Your task to perform on an android device: Find business class from Seattle to Hamburg on Expedia departing September 22, 2023 and returning September 27, 2023 
Image 1: 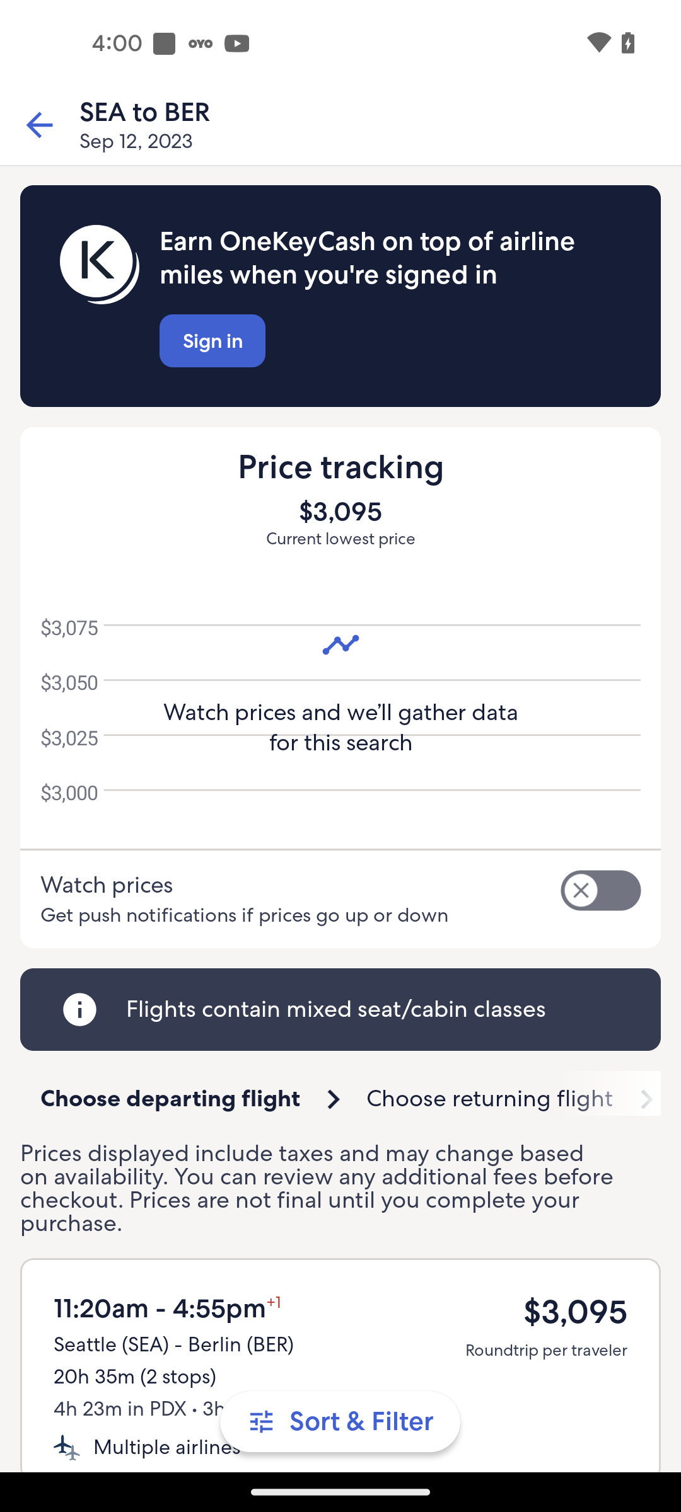
Go back to the Home page of the app
Step 1: press back button
Image 2: 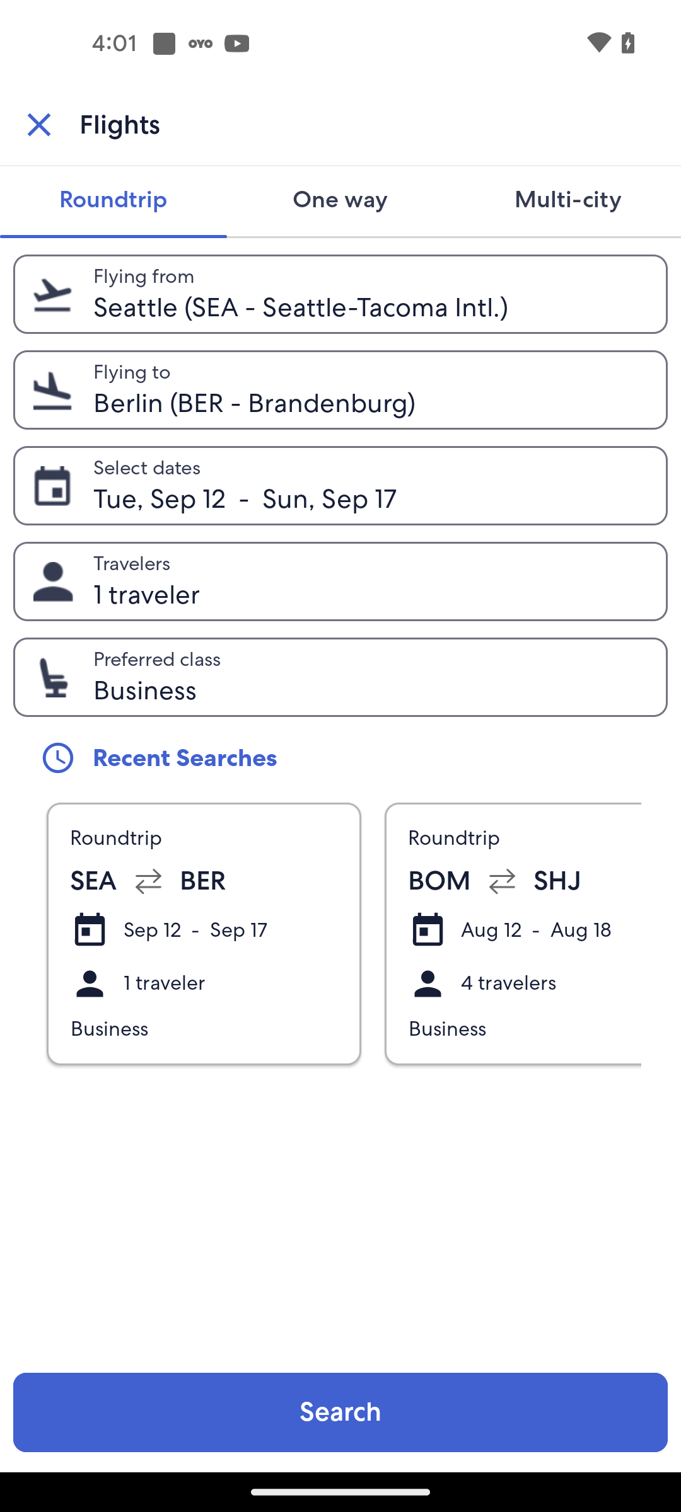
Go to the Arrival city section
Step 2: click (370, 372)
Image 3: 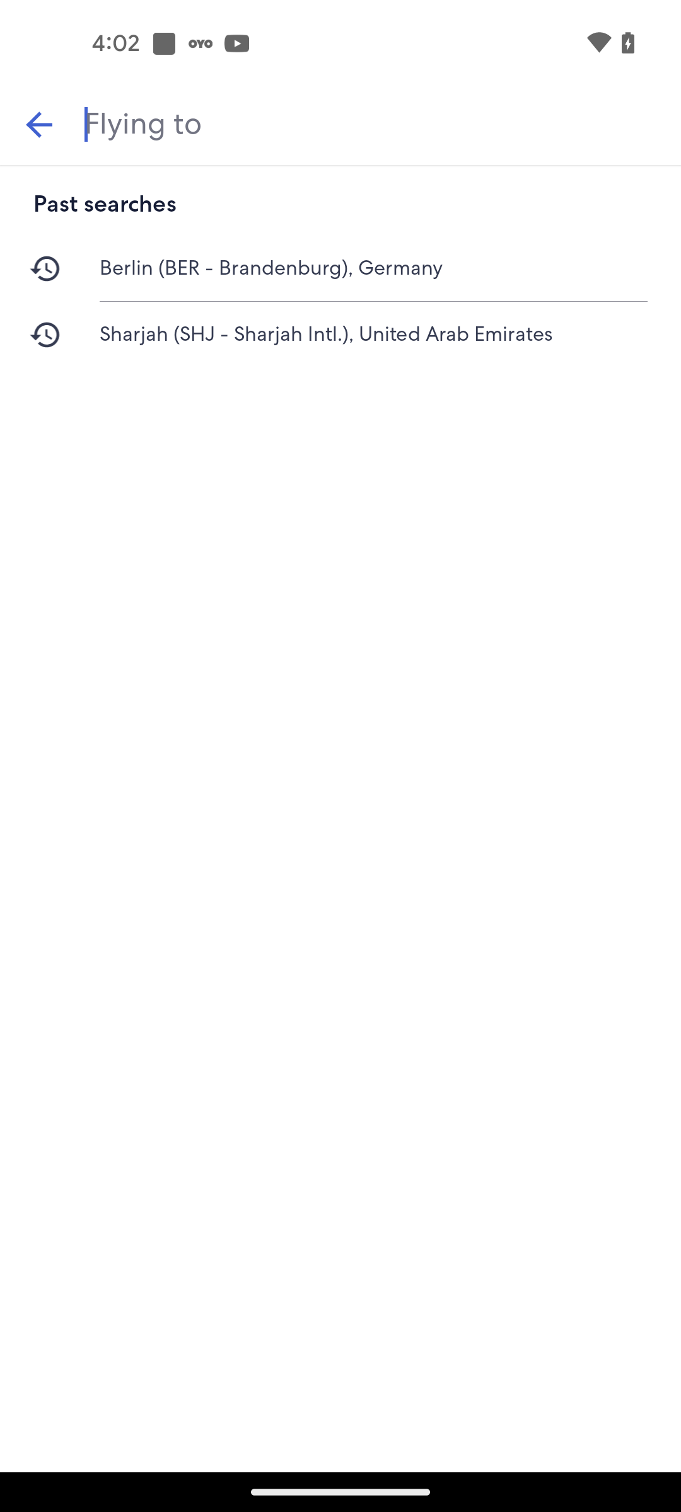
Search for Hamburg city
Step 3: type "Hamburg"
Image 4: 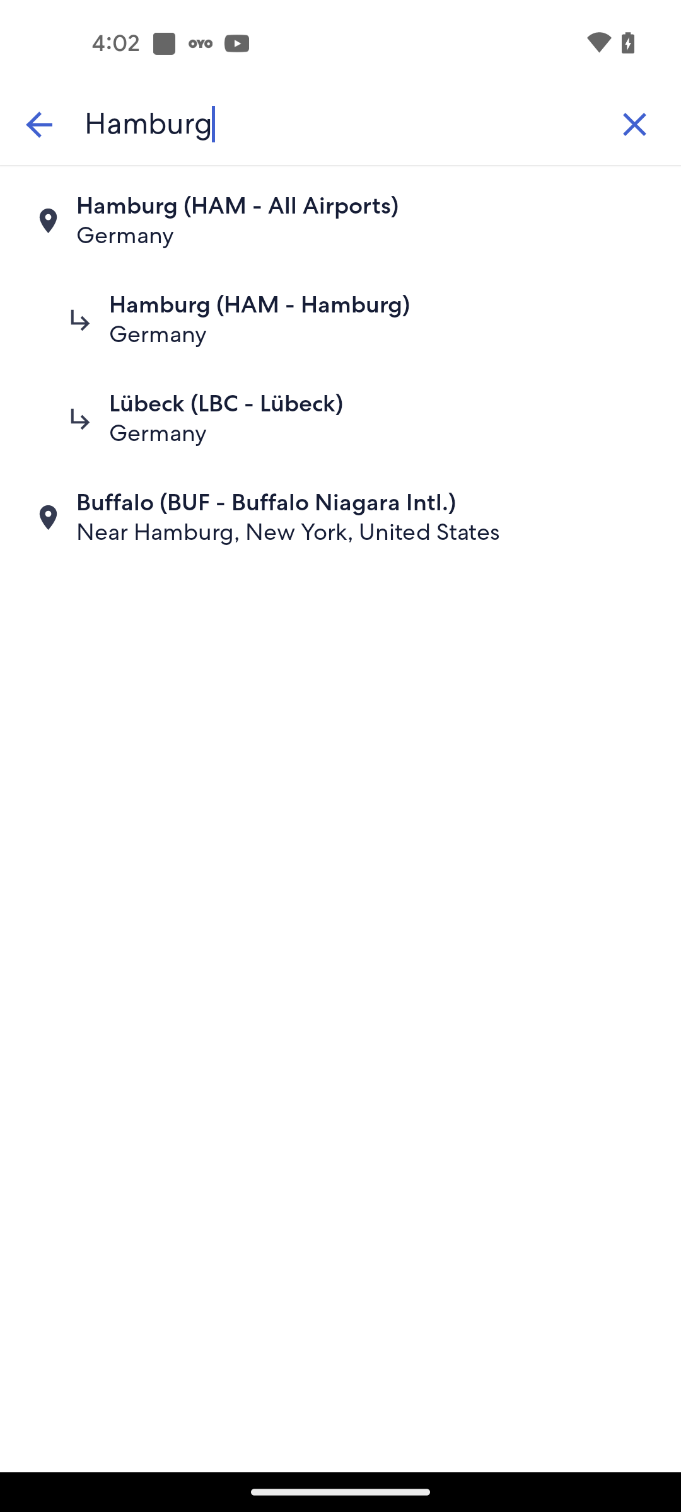
Click on the first search result
Step 4: click (125, 236)
Image 5: 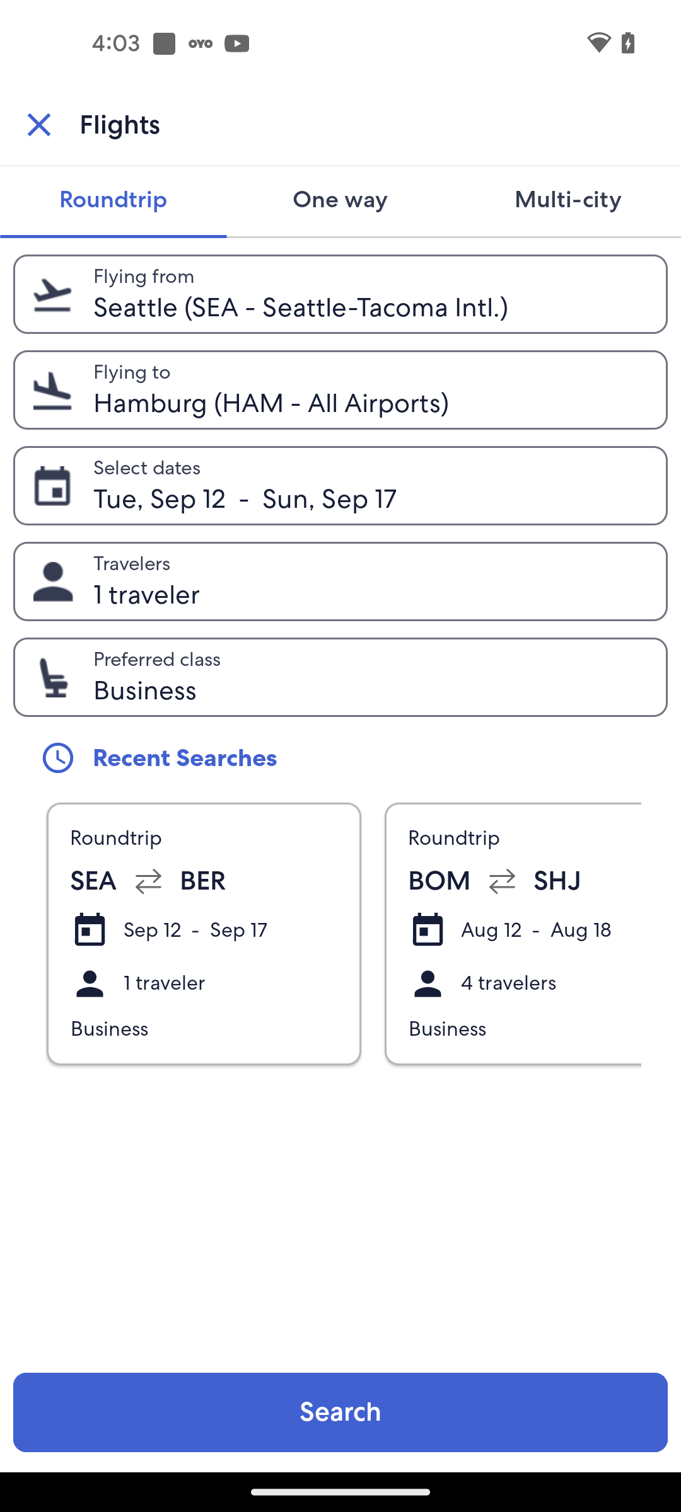
Go to the Date section
Step 5: click (370, 468)
Image 6: 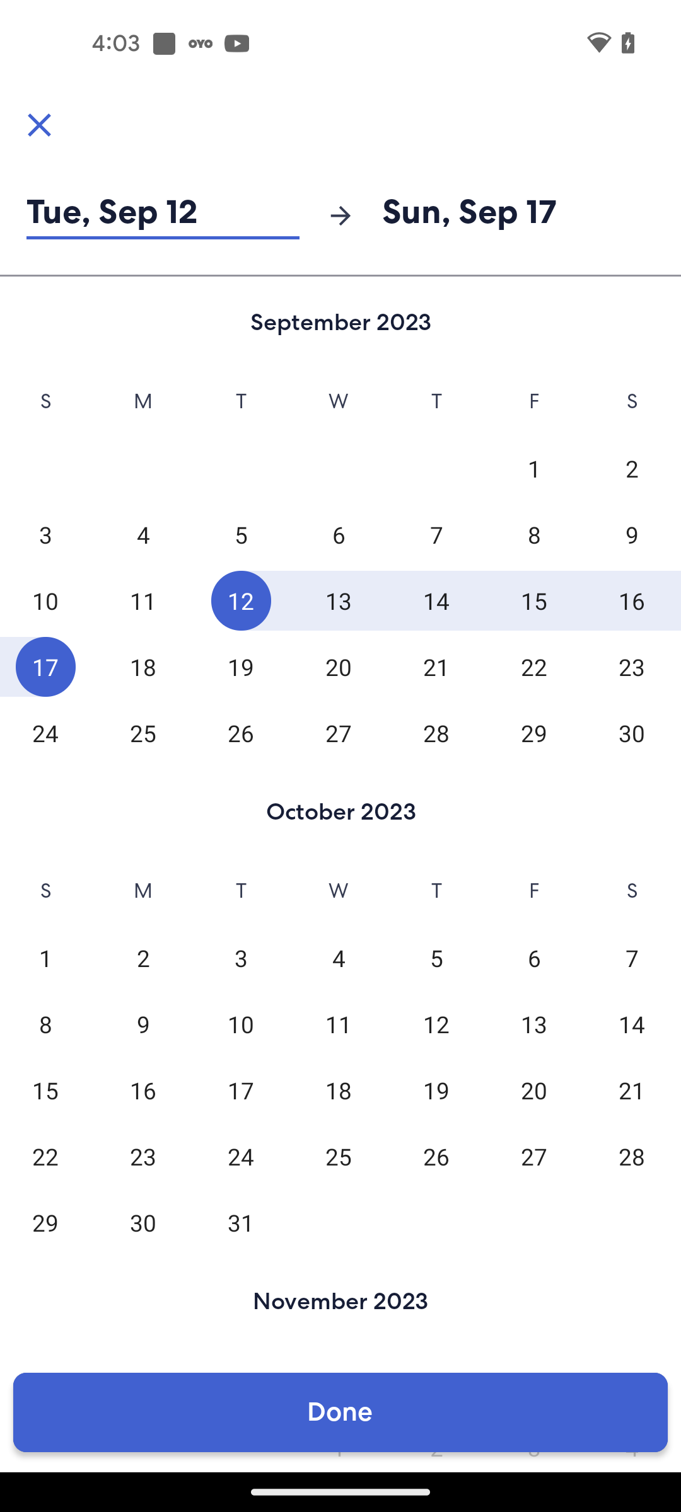
Select the Departure date 22nd September 2023
Step 6: click (534, 667)
Image 7: 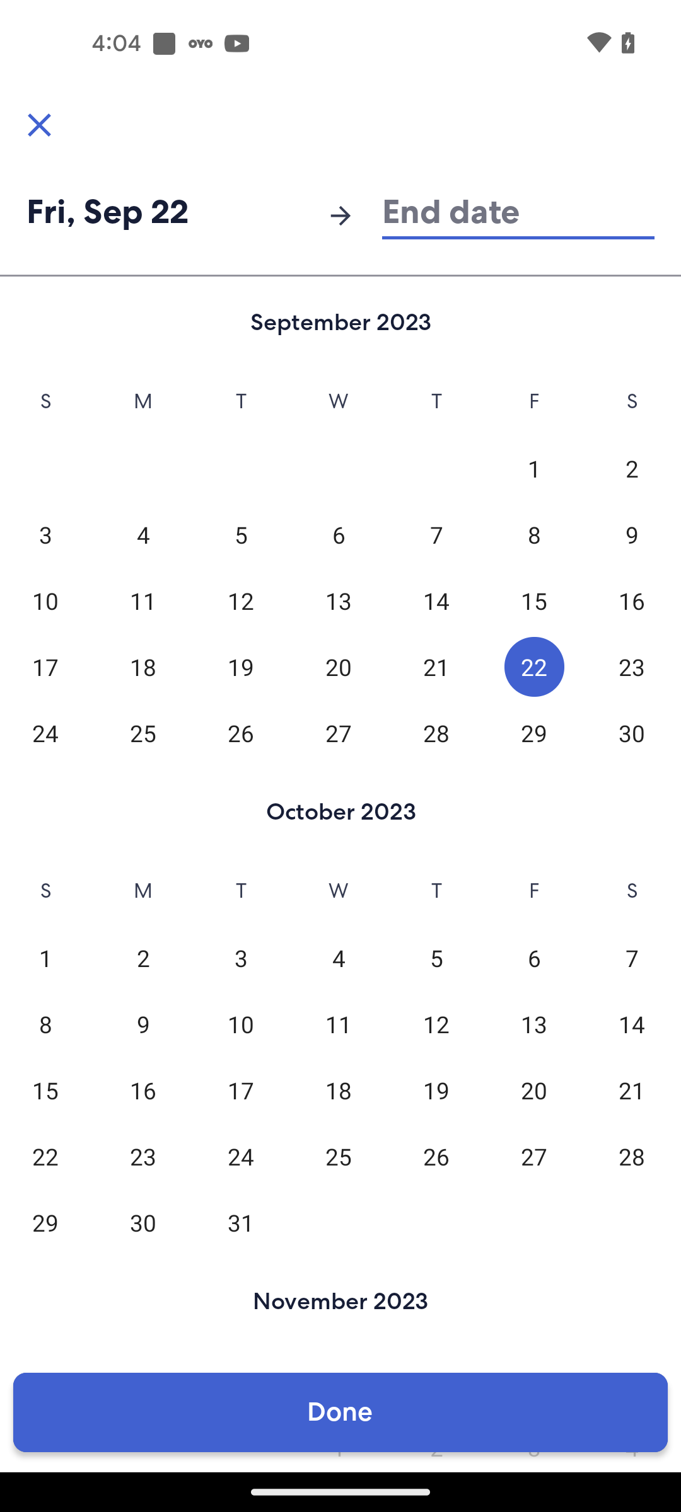
Select the Returning date 27th September 2023
Step 7: click (339, 733)
Image 8: 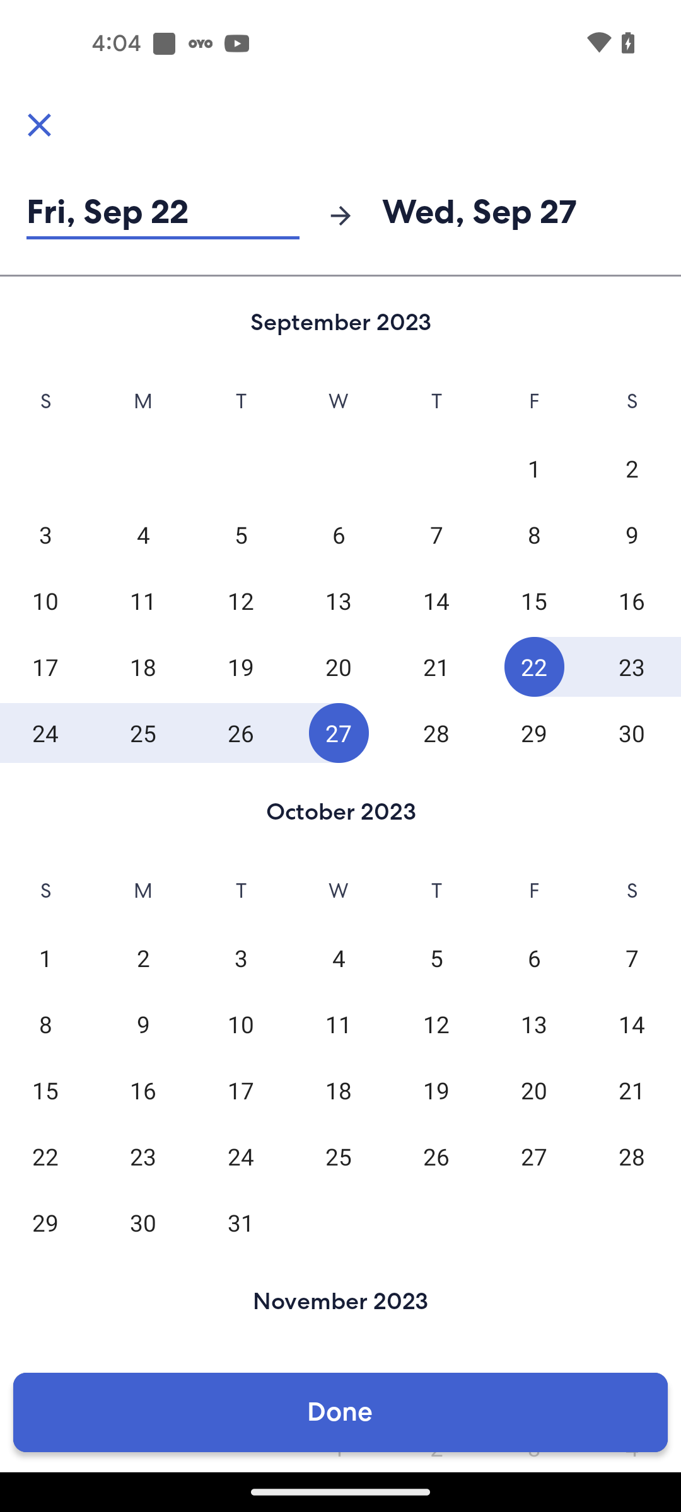
Click on the done button at the bottom of the screen
Step 8: click (339, 1381)
Image 9: 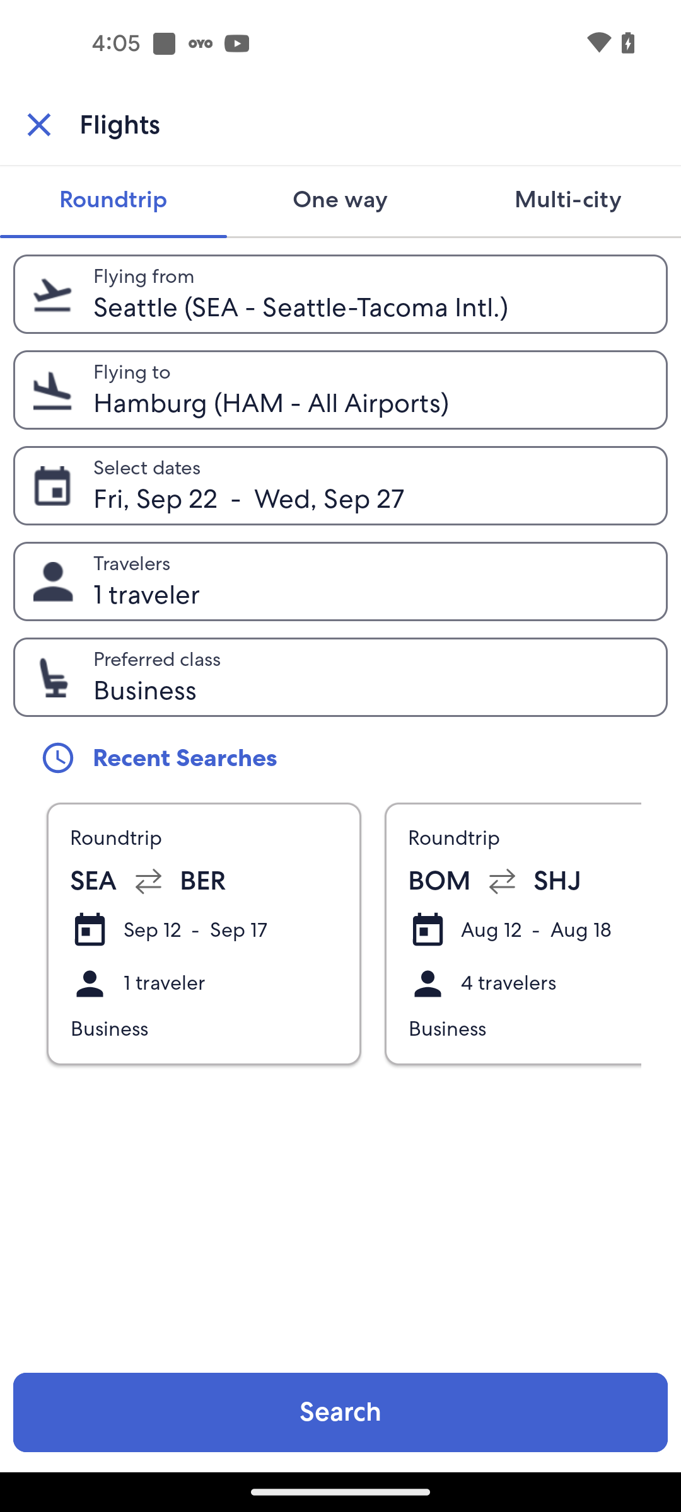
Go to the Preferred class section
Step 9: click (370, 660)
Image 10: 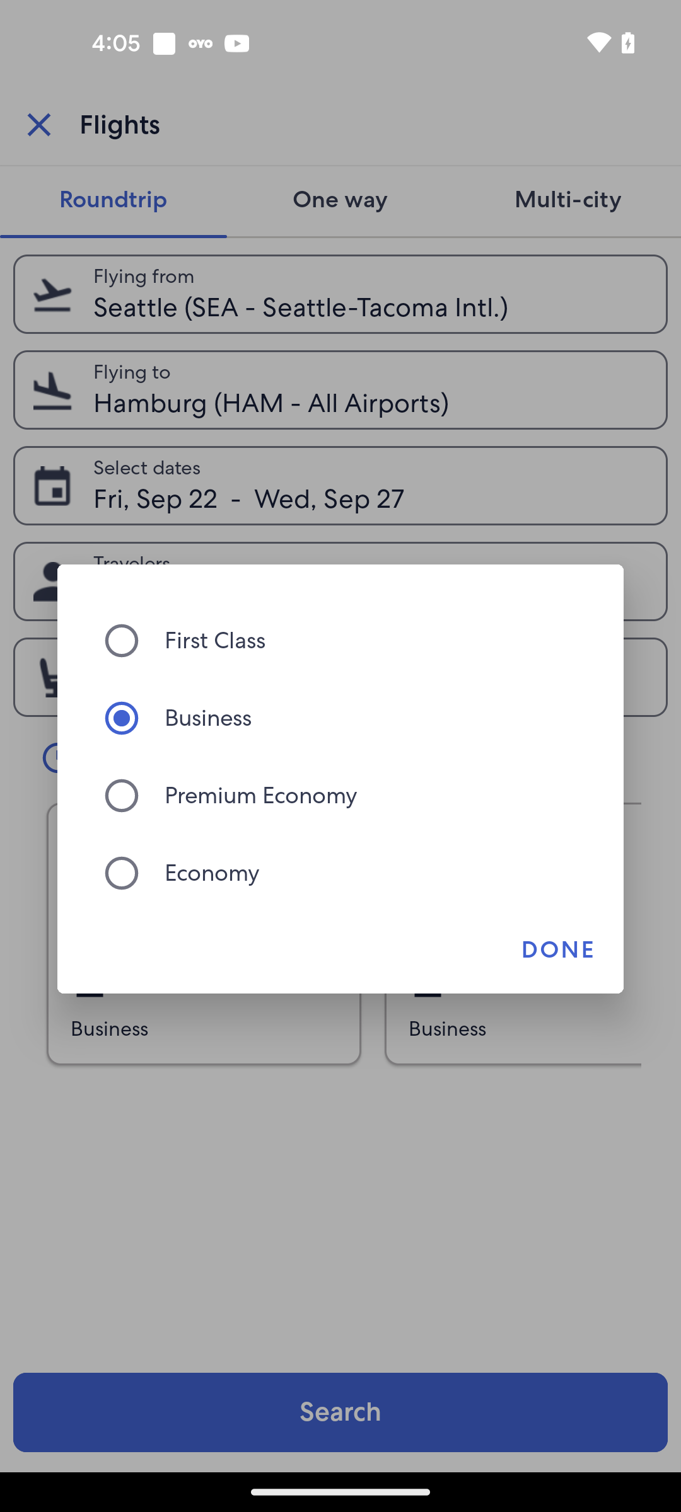
Click on the Done button
Step 10: click (557, 950)
Image 11: 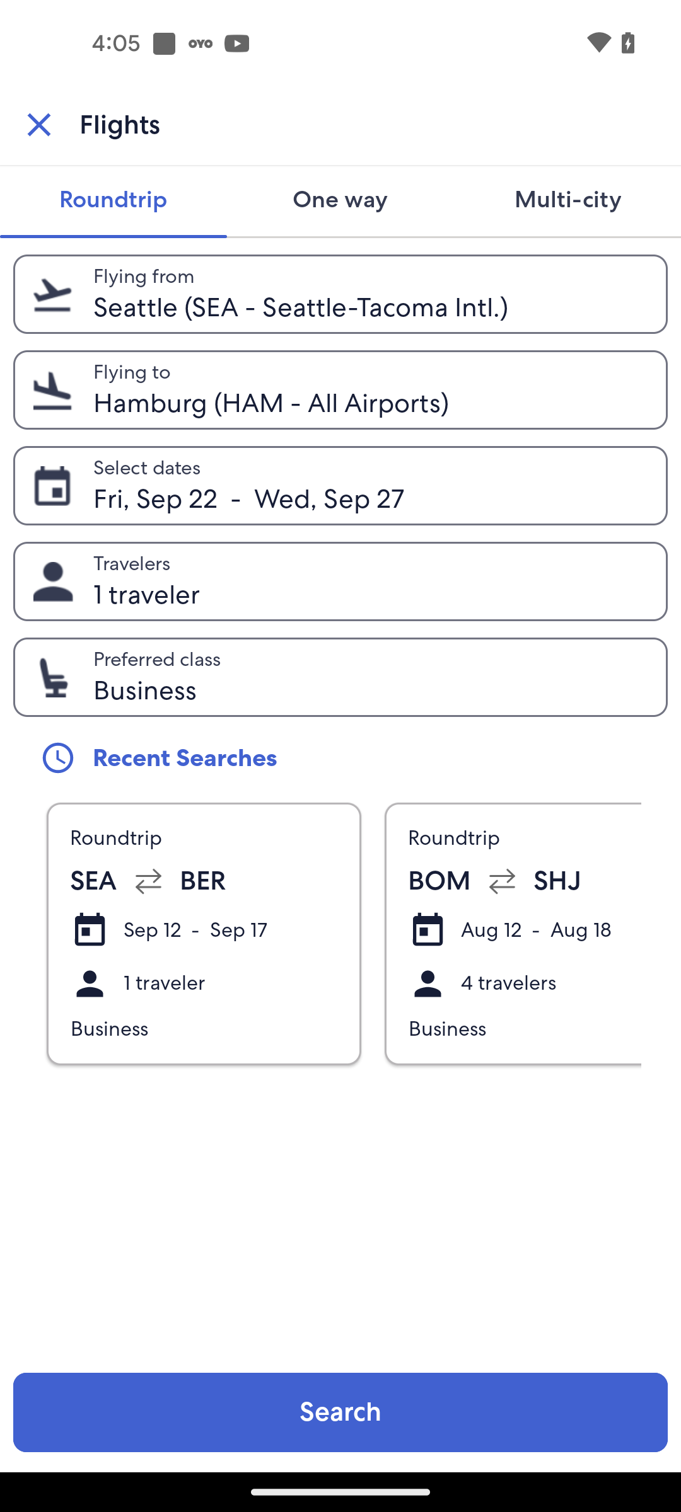
Click on the Search button at the bottom of the screen
Step 11: click (340, 1412)